Your task to perform on an android device: I am finding the apartment in Dubai endless summer for me to stay in. Look for more details about the apartment in the Airbnb app.
Image 0: 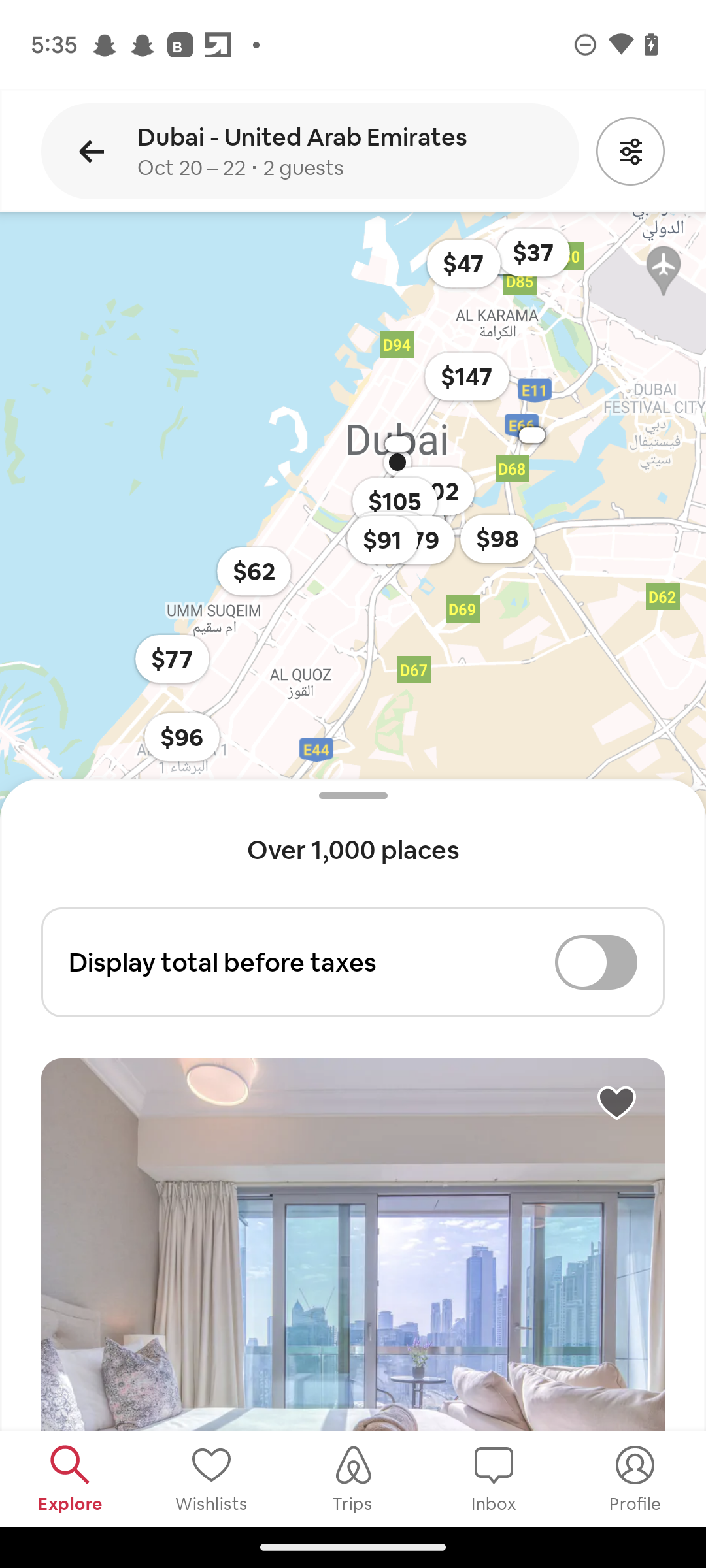
Swipe up to view the apartment in Dubai 
Step 0: scroll down
Image 1: 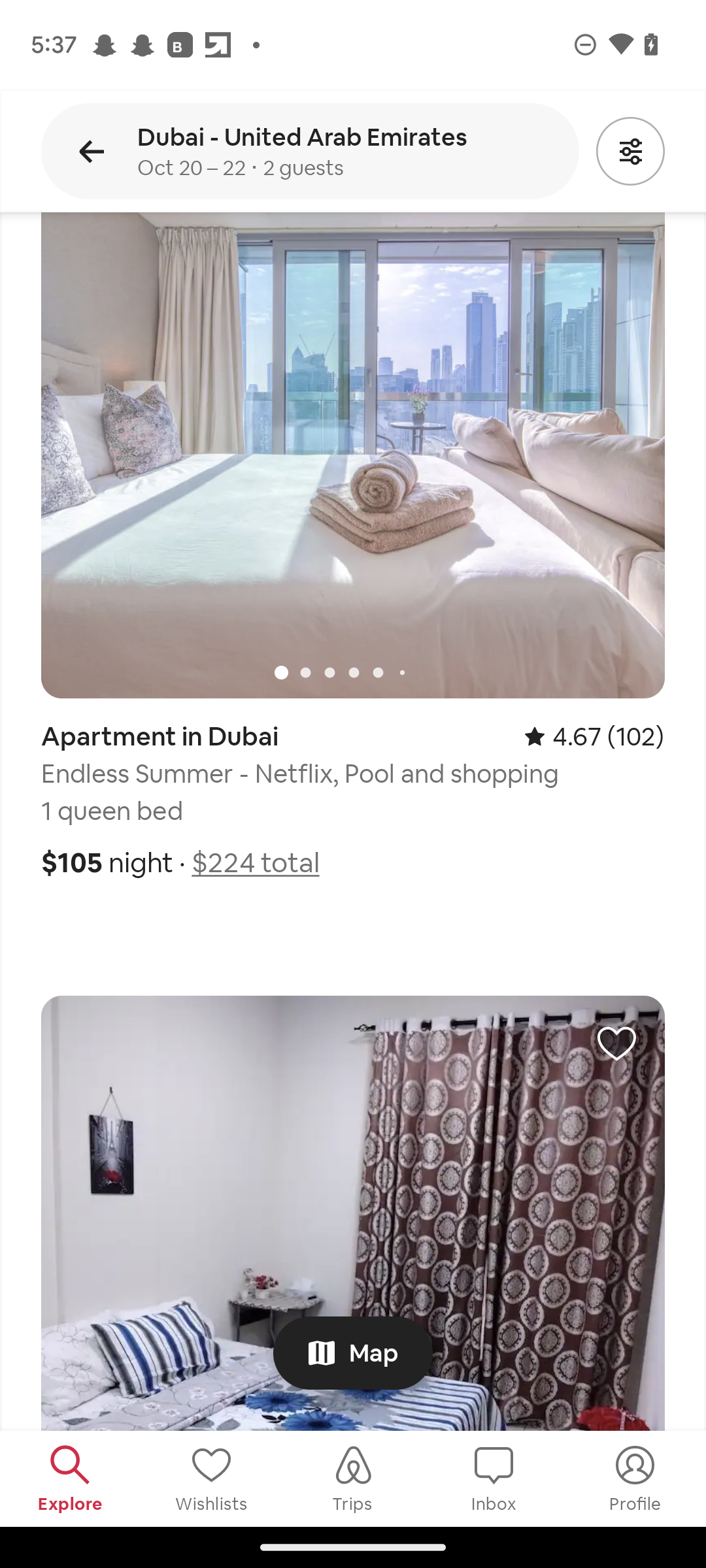
Click on the apartment in Dubai endless summer
Step 1: click (353, 833)
Image 2: 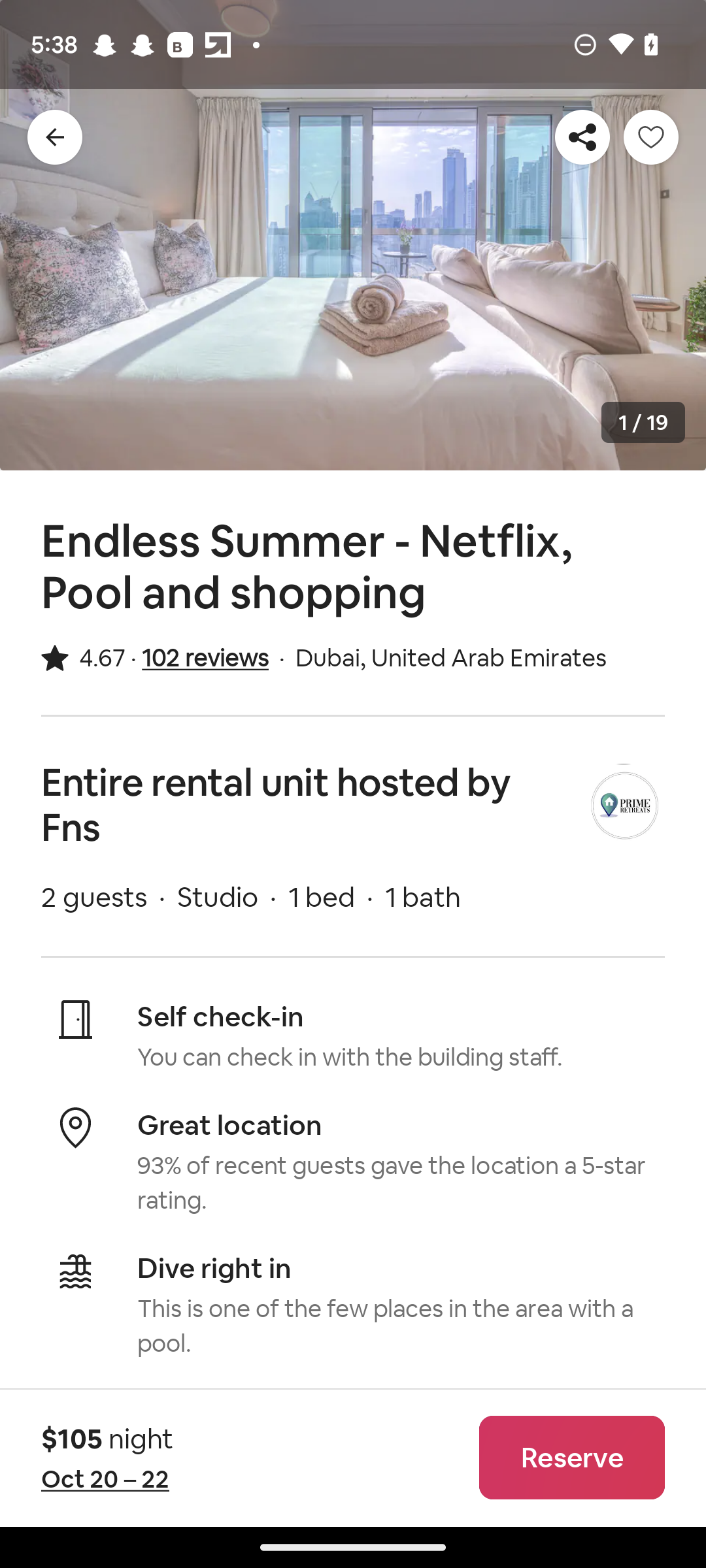
Swipe up to view the details
Step 2: scroll down
Image 4: 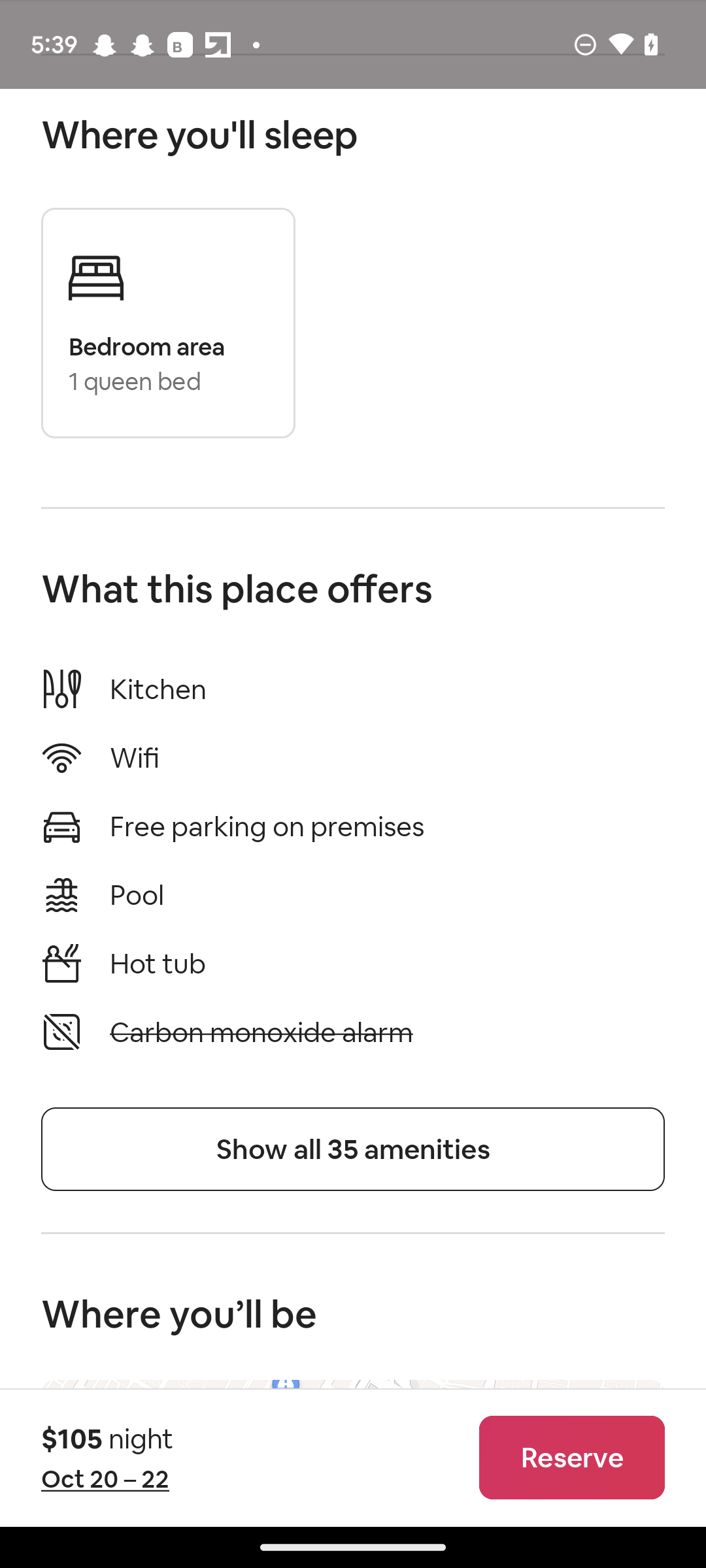
Swipe up to view the details
Step 4: scroll down
Image 5: 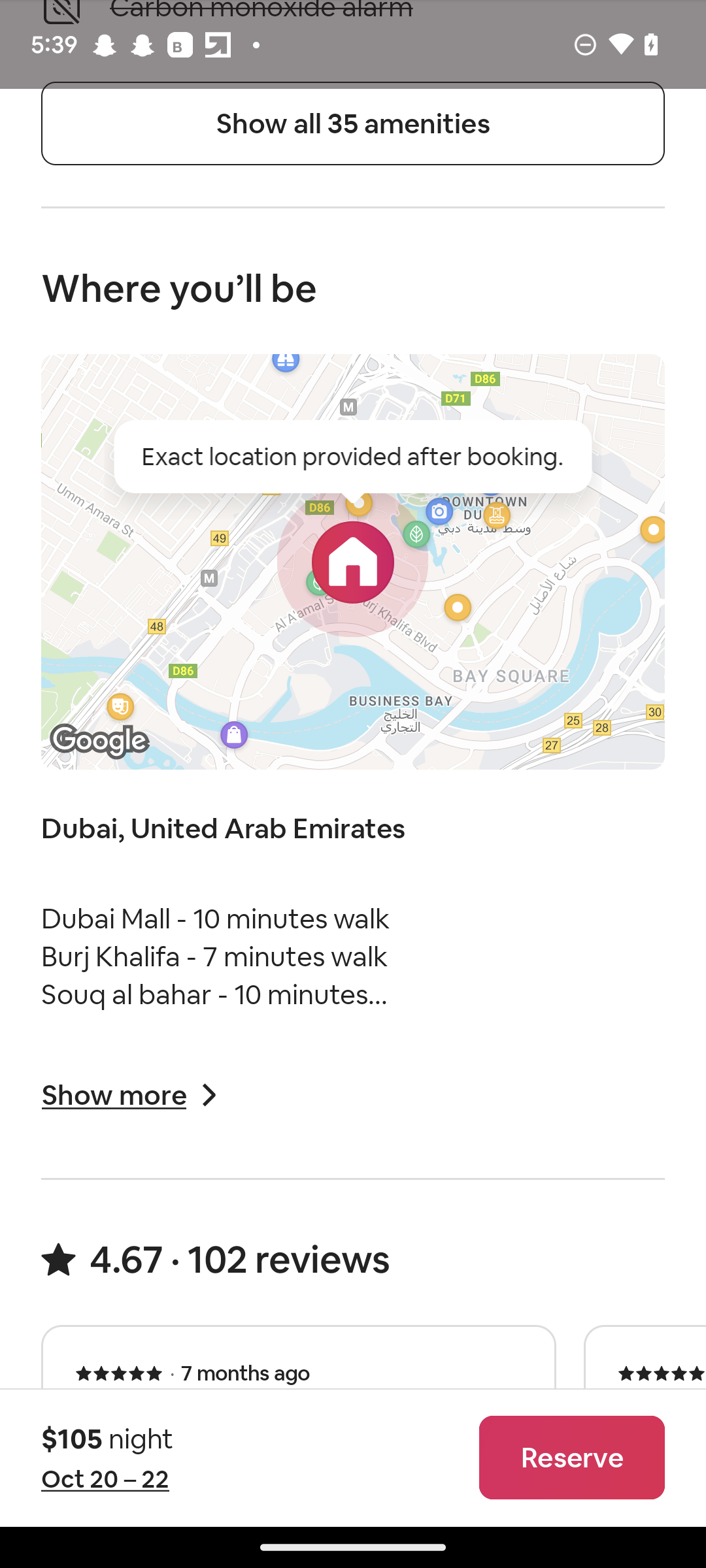
Swipe up to view the details
Step 5: scroll down
Image 6: 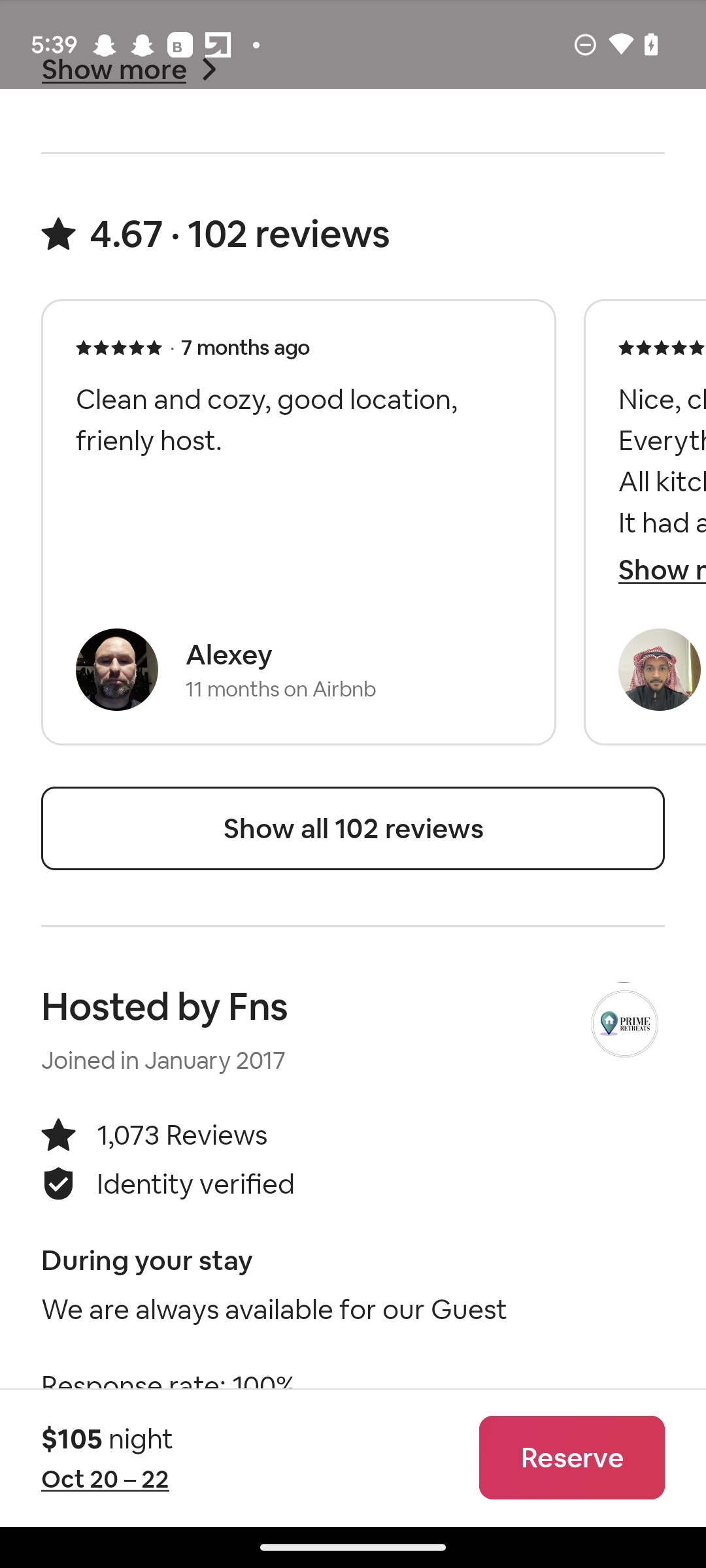
Swipe up to view the details
Step 6: scroll down
Image 7: 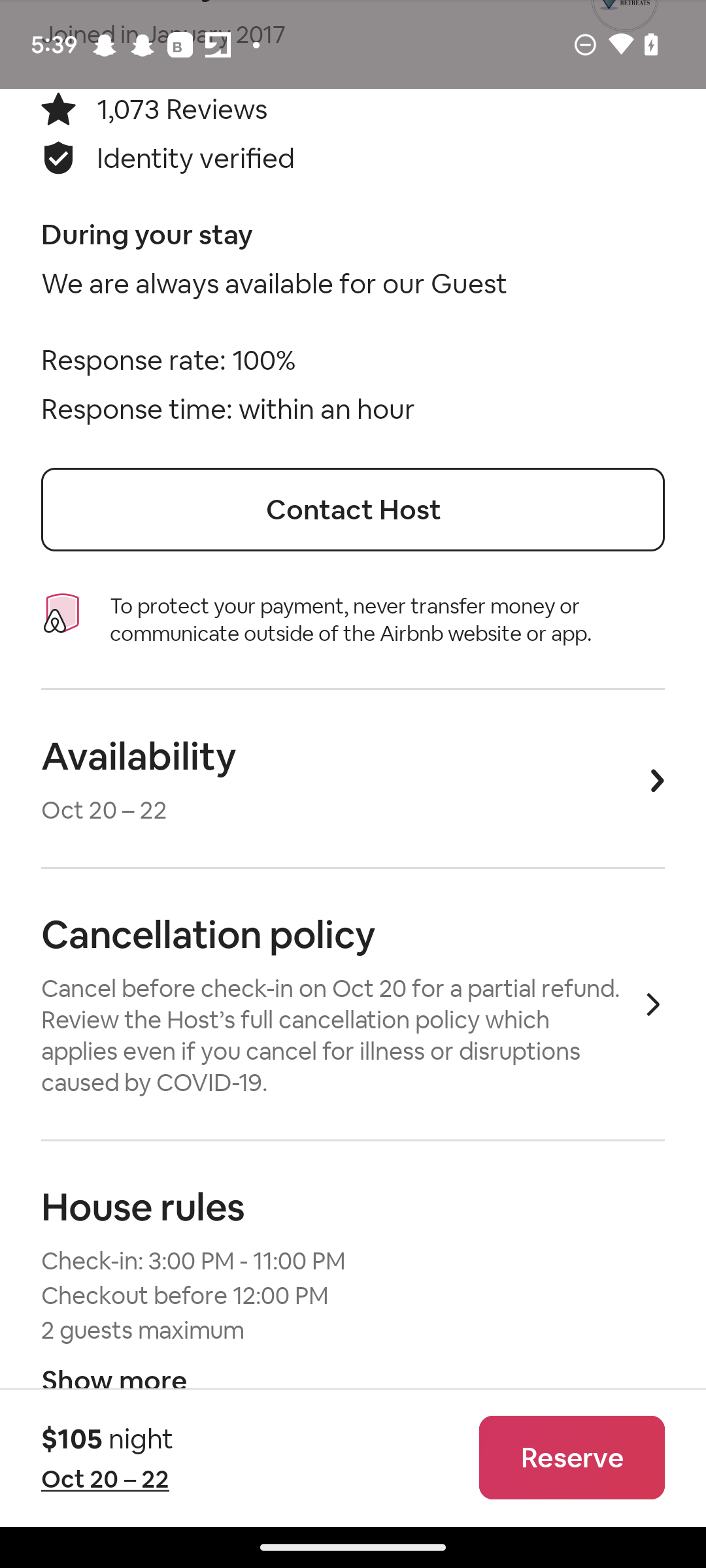
Swipe up to view the details
Step 7: scroll down